Your task to perform on an android device: In the Idanim app, I would like to listen to the Slipping into Relaxed Sleep so i can have a peaceful night's rest.
Image 0: 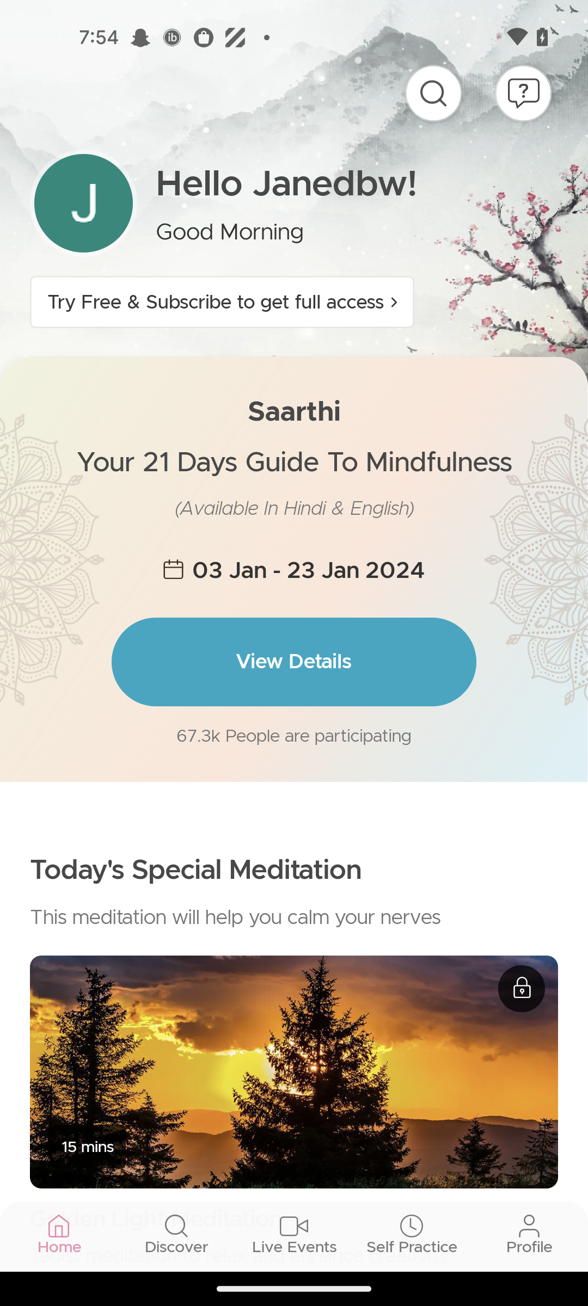
Click on the Discover tab 
Step 0: click (294, 1220)
Image 1: 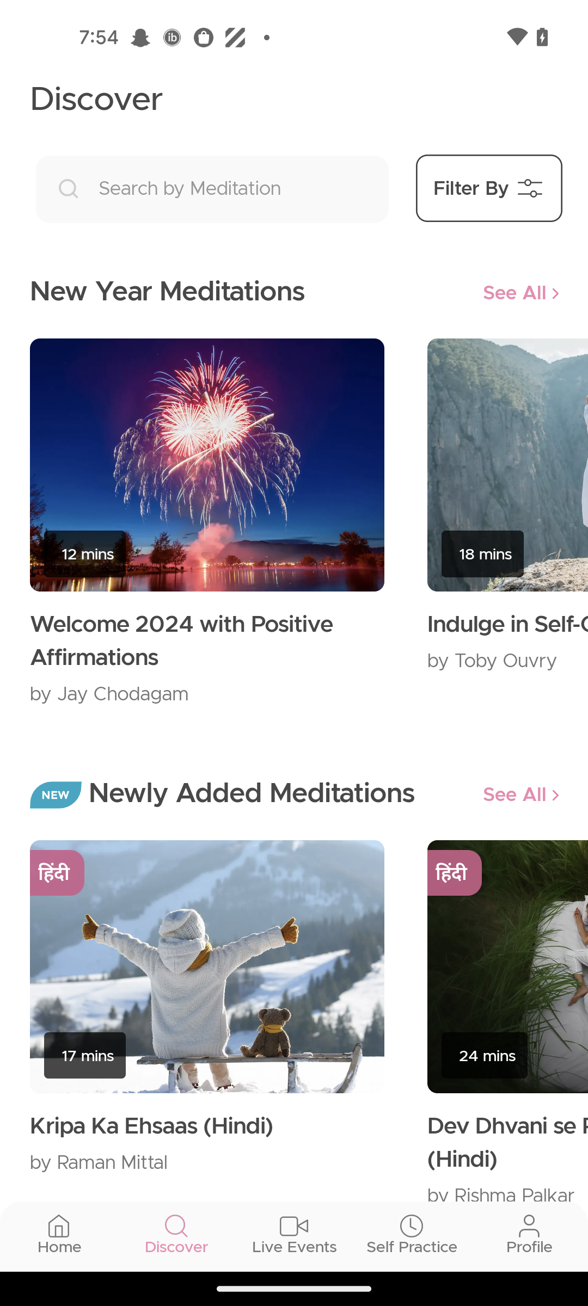
Click on the search bar 
Step 1: click (229, 189)
Image 2: 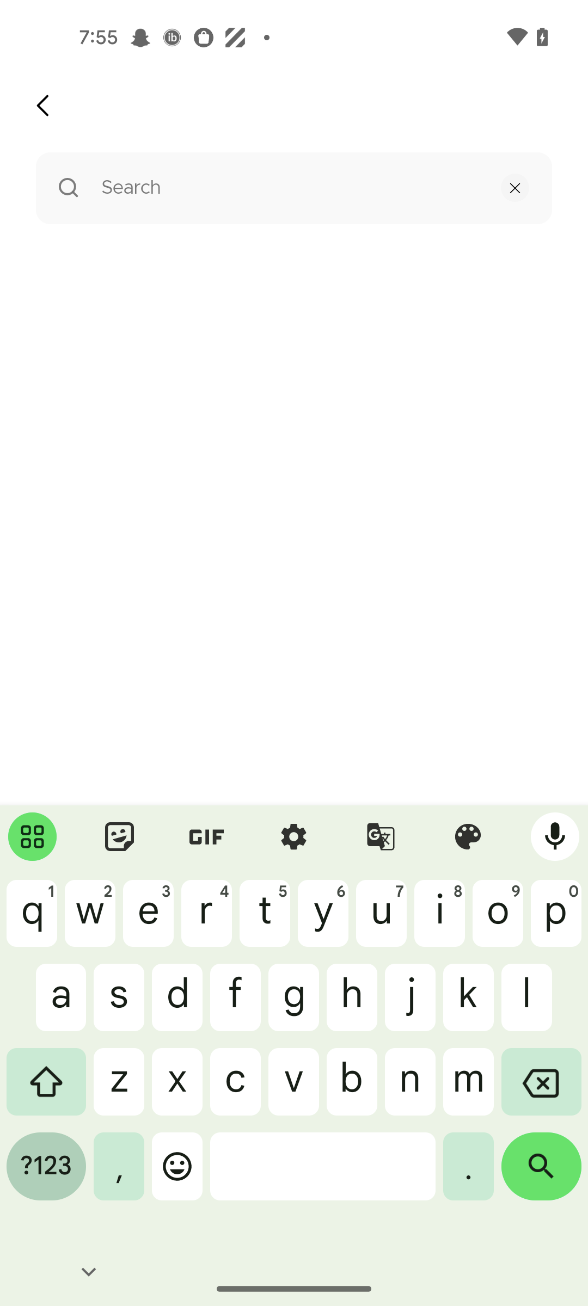
Enter a meditation as Slipping into Relaxed Sleep
Step 2: type "Slipping into Relaxed Sleep"
Image 3: 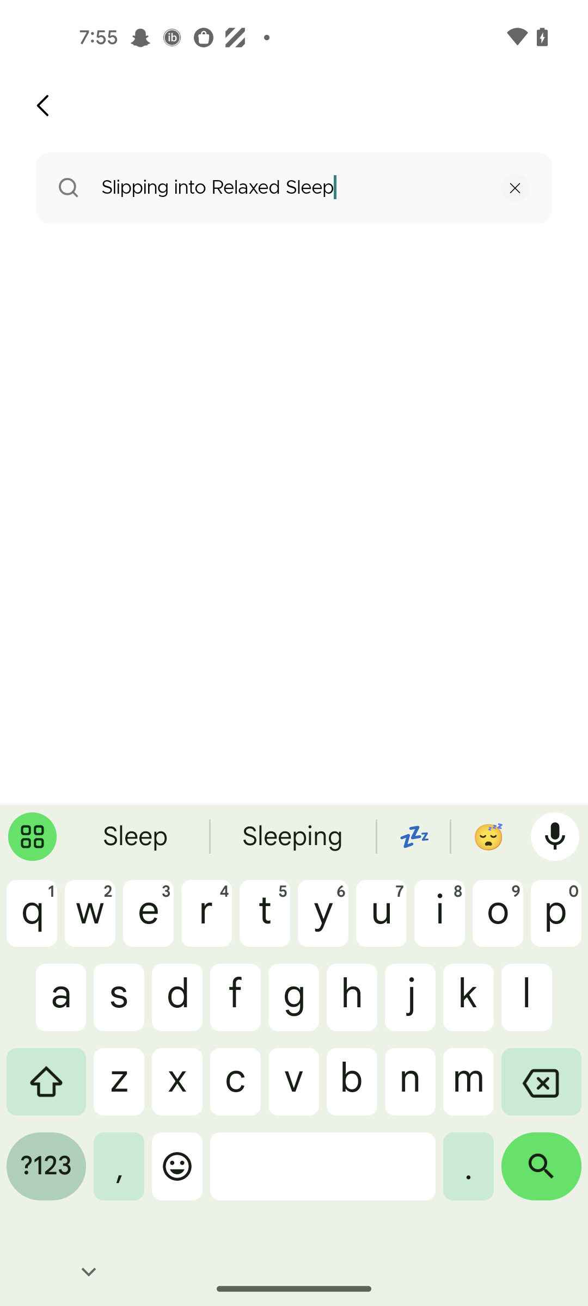
Click on the search icon at the bottom right corner of the screen 
Step 3: click (541, 1174)
Image 4: 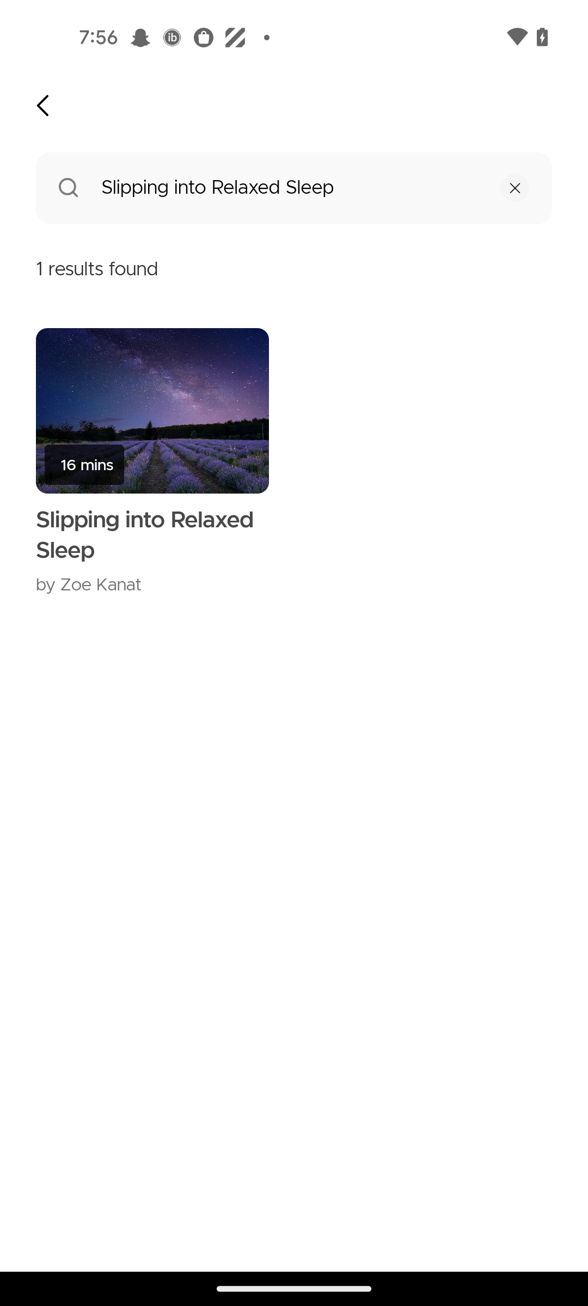
Click on the Slipping into Relaxed Sleep
Step 4: click (152, 410)
Image 5: 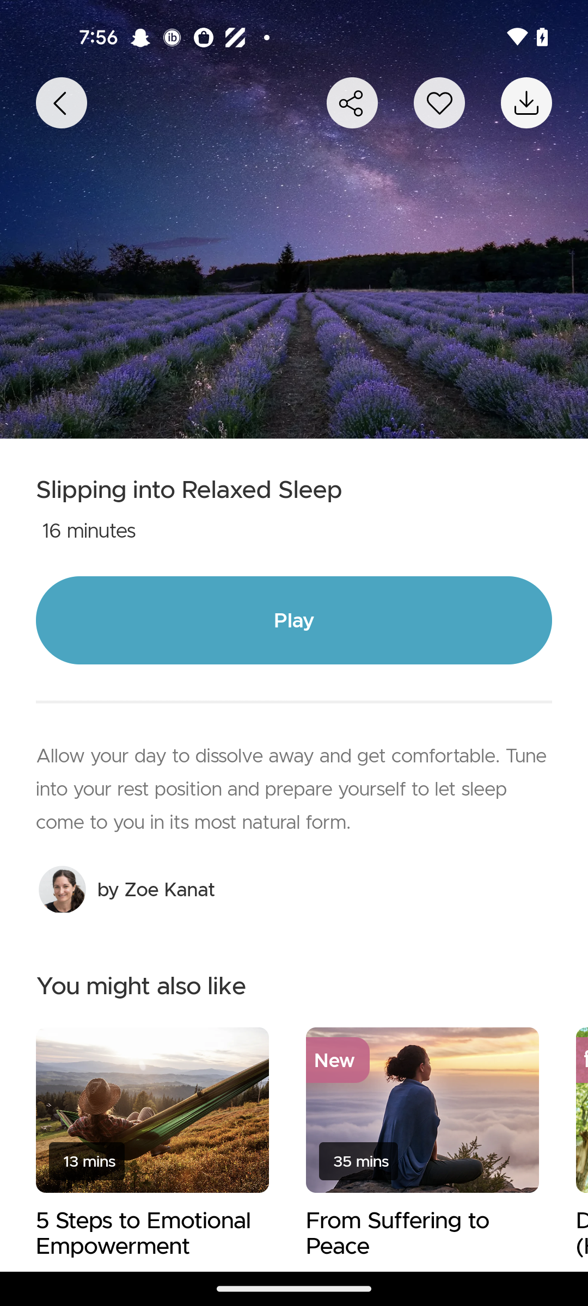
Click on the play tab 
Step 5: click (294, 620)
Image 6: 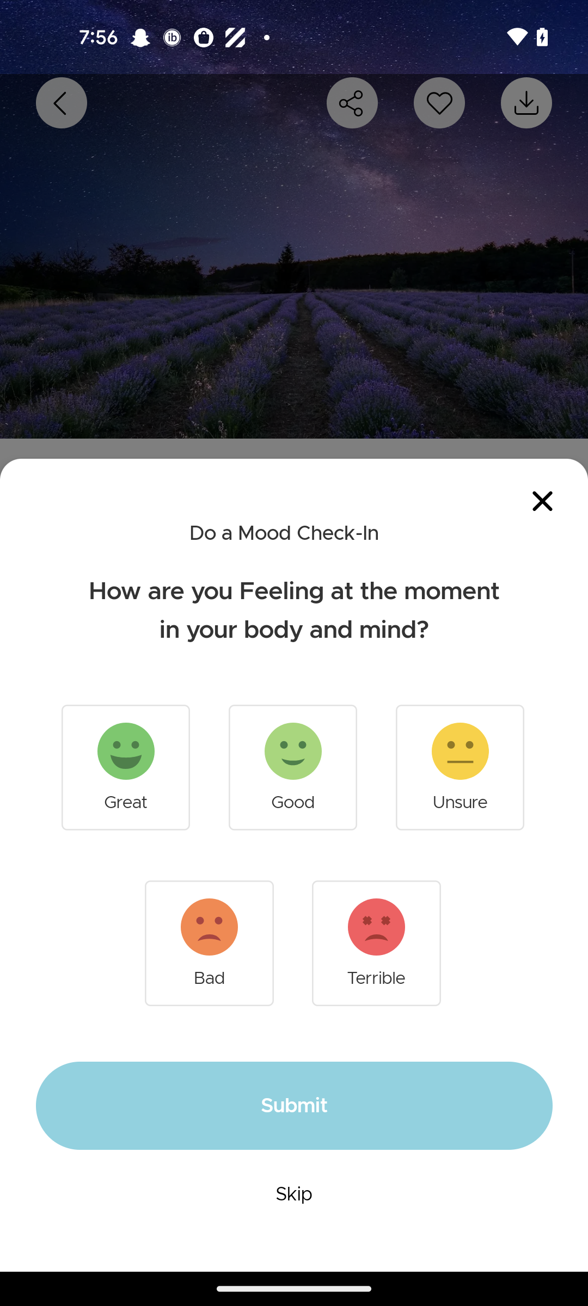
Click on the Great tab 
Step 6: click (125, 767)
Image 7: 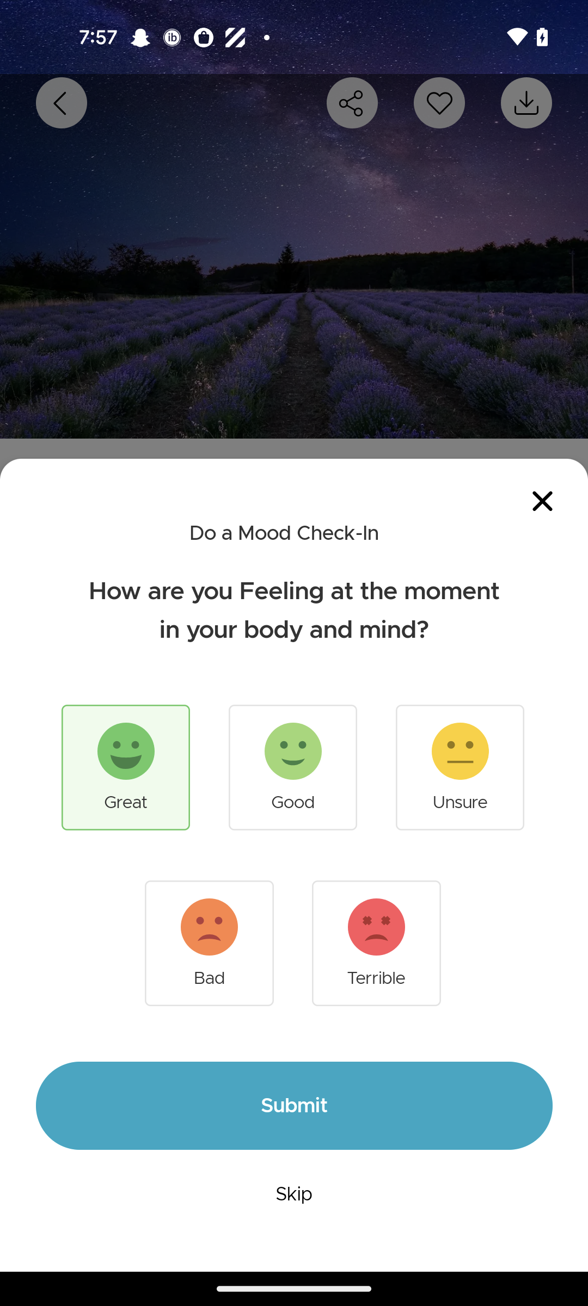
Click on the Submit tab 
Step 7: click (294, 1106)